Your task to perform on an android device: I want to manage my all-trip photos in the album named Pierre Herme.
Image 0: 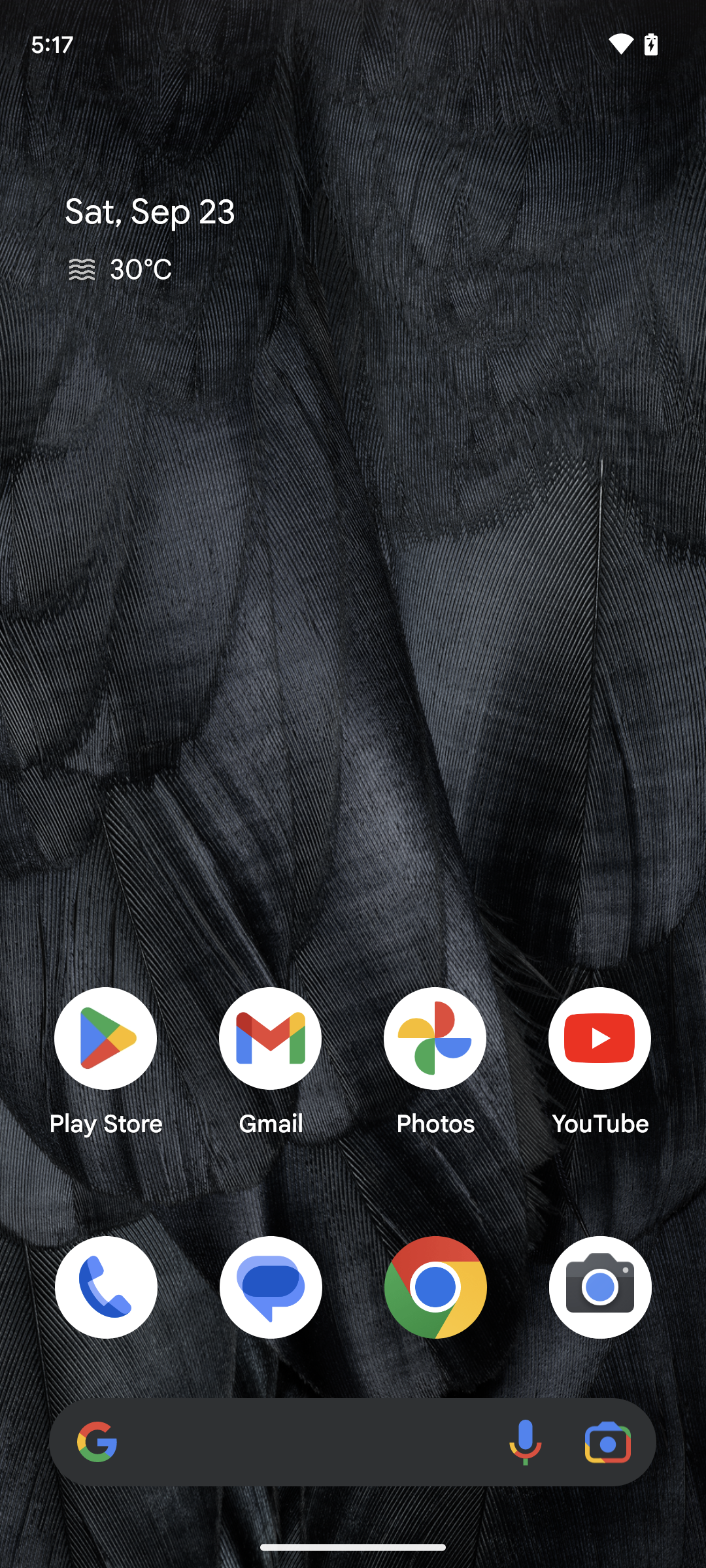
open the Google Photo app
Step 0: open app "Photos"
Image 1: 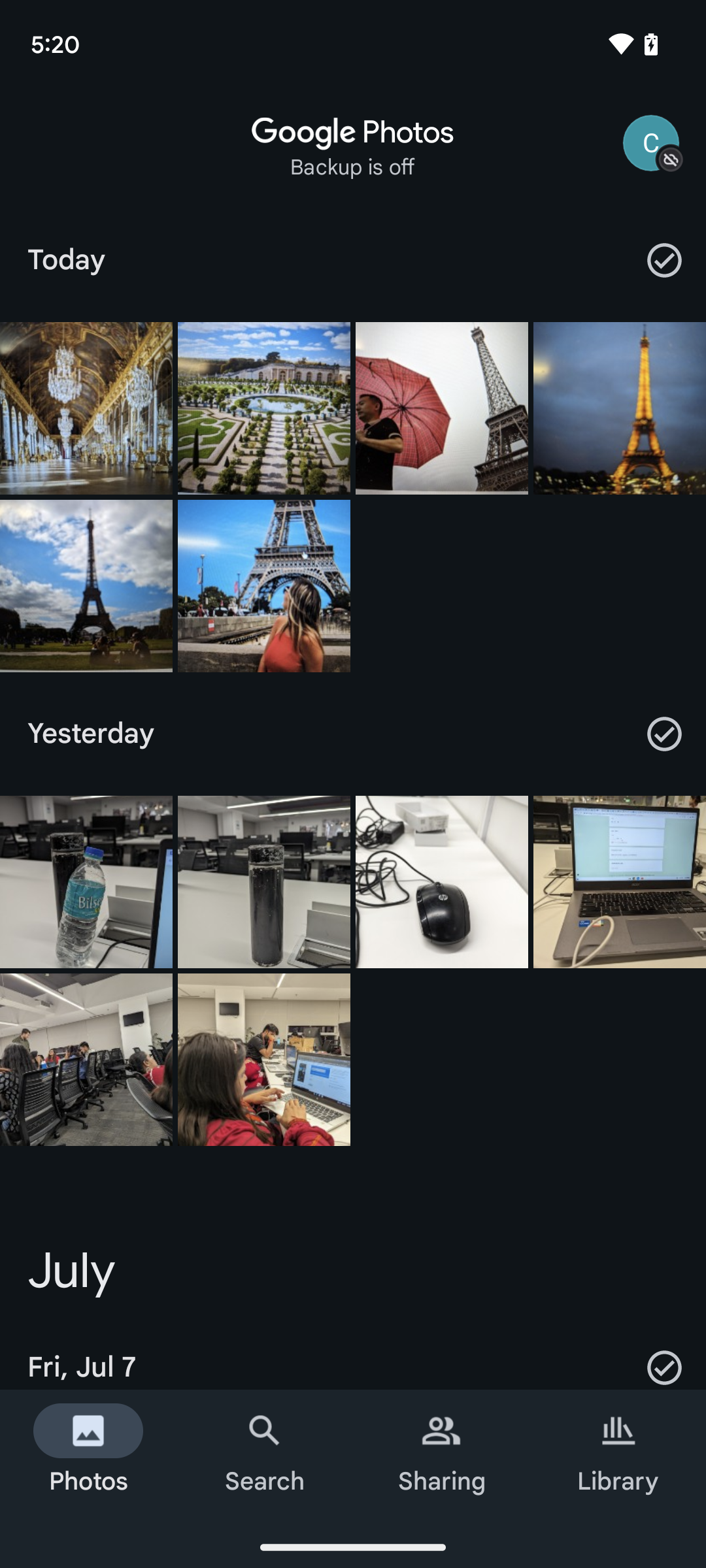
Tap on the library option present at the bottom right corner of the screen.
Step 1: click (618, 1458)
Image 3: 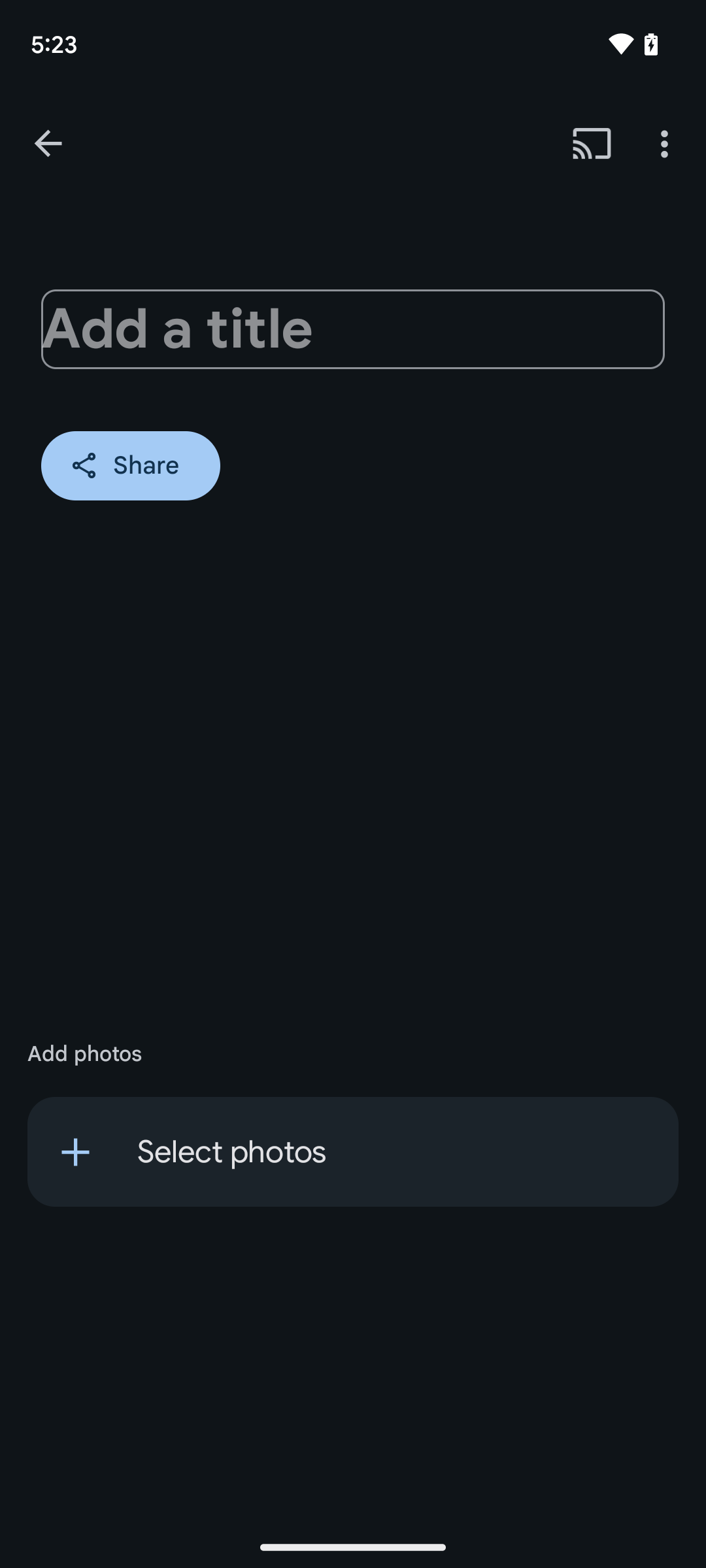
Tap on the title and give the title Paris trip.
Step 3: click (352, 329)
Image 4: 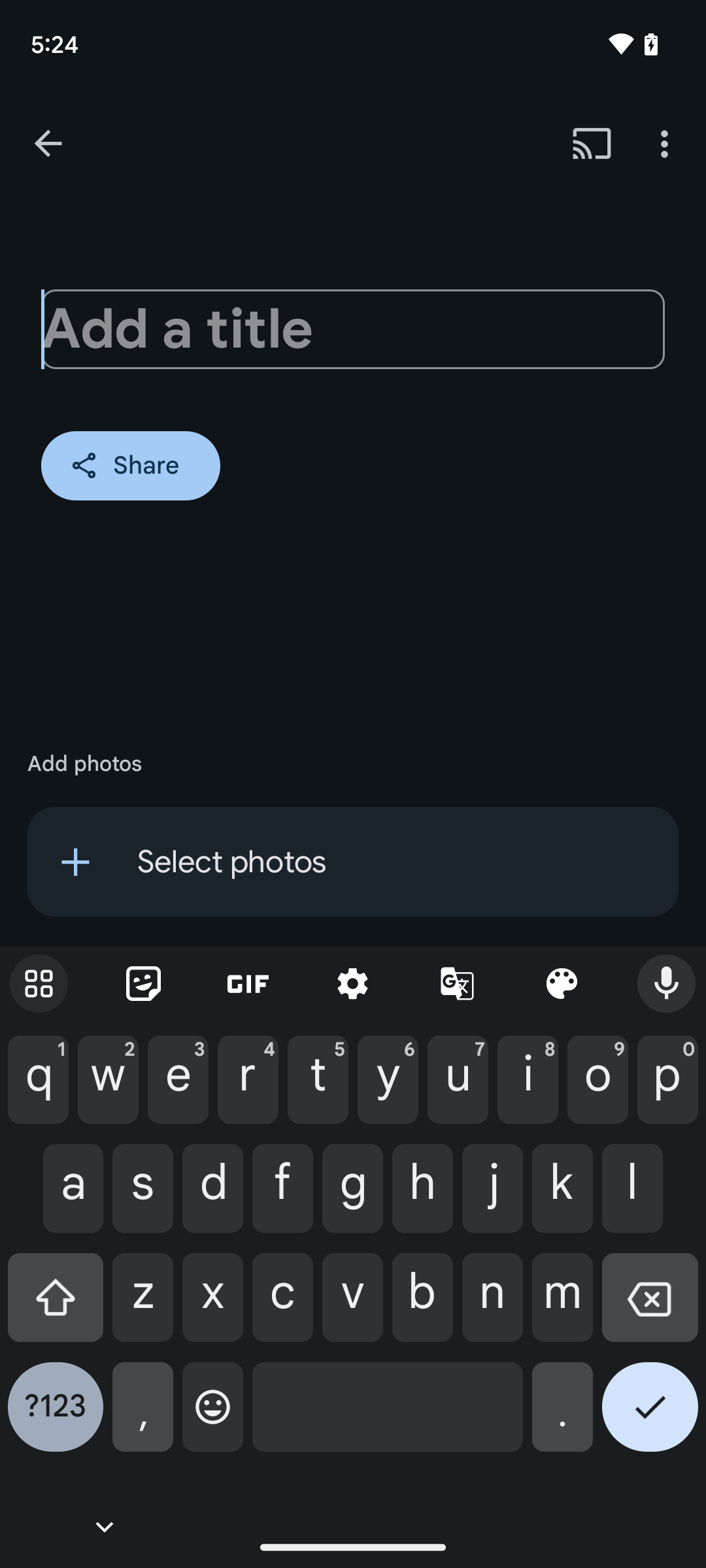
Tap on the title and give the title Paris trip.
Step 4: type "Paris trip"
Image 5: 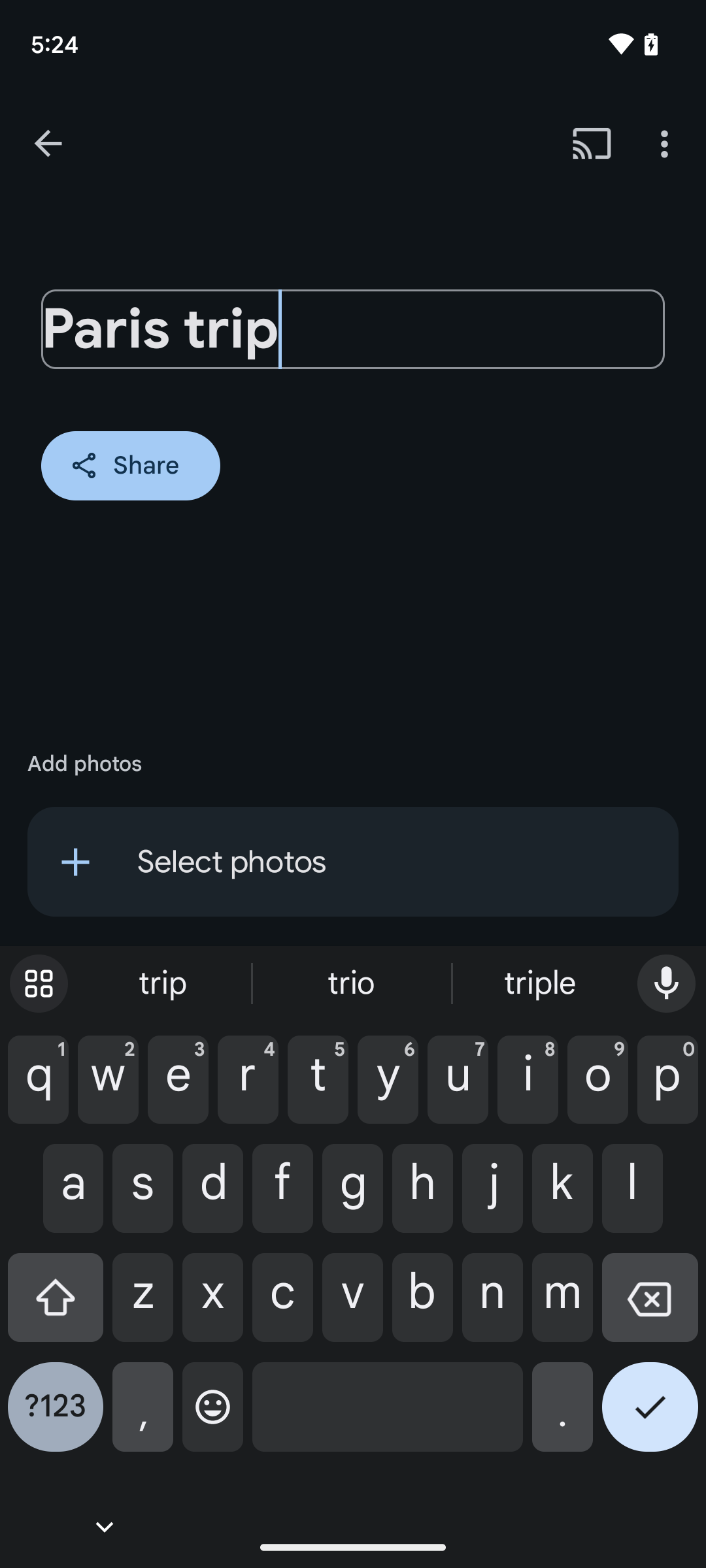
Tap on the tickmark present at the bottom right corner of the screen.
Step 5: click (650, 1417)
Image 6: 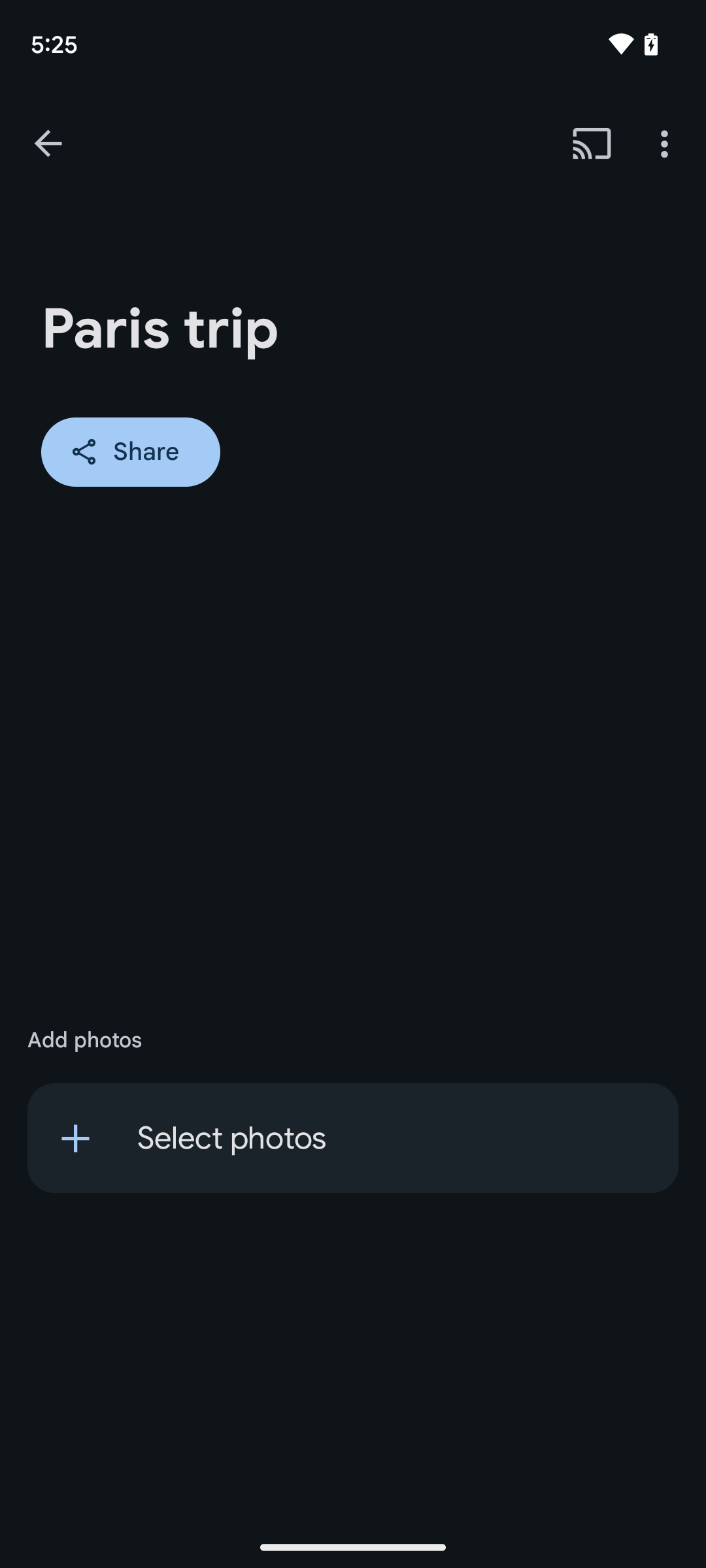
Tap on select photo present on the screen.
Step 6: click (73, 1135)
Image 7: 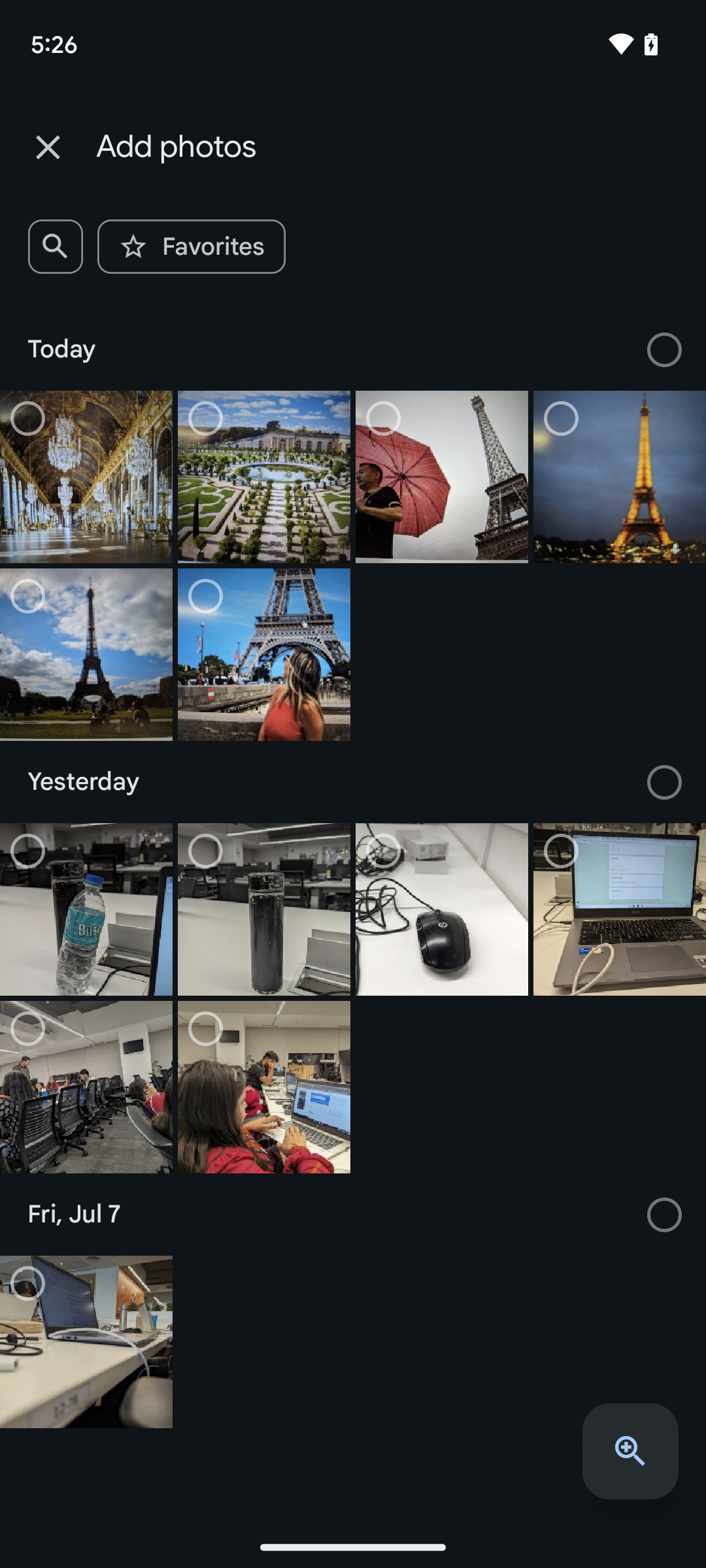
Tap on select photo present on the screen.
Step 7: wait
Image 8: 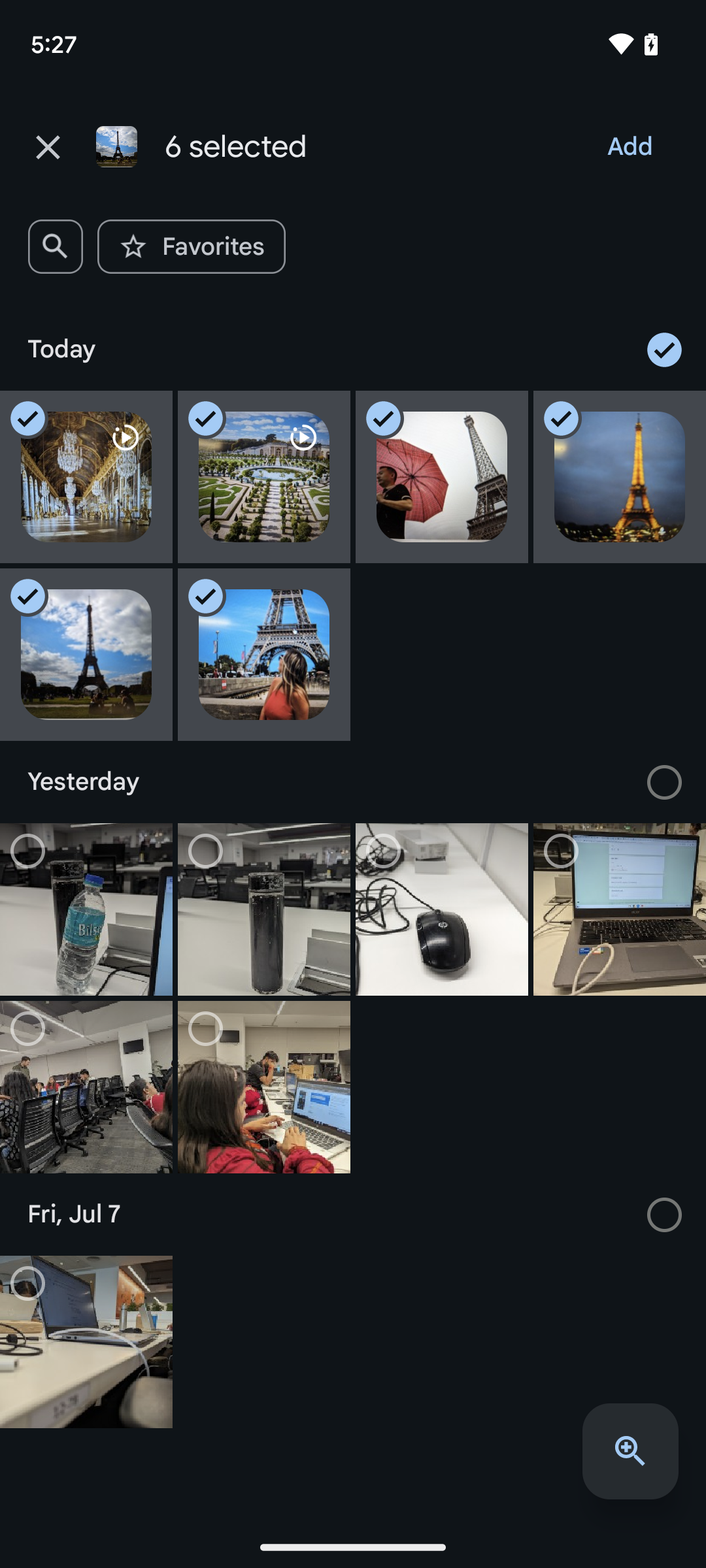
Tap on the add option present in the upper right corner of the screen.
Step 8: click (630, 146)